Your task to perform on an android device: In the Wynk Music app, play BILLO song from the Indie genre playlist.
Image 0: 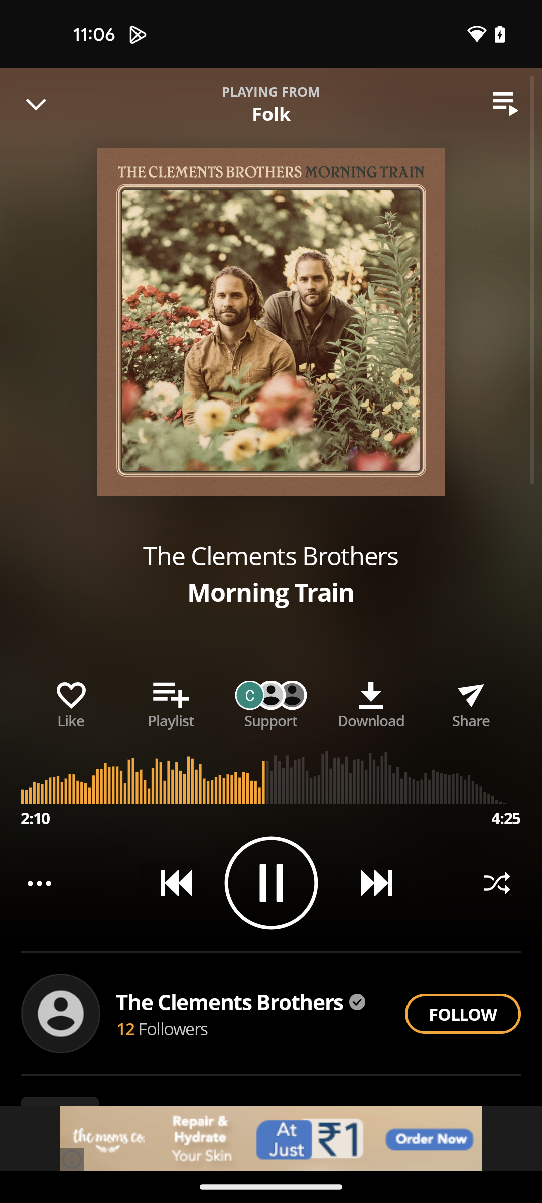
Open the Wynk music app
Step 0: open app "Wynk Music"
Image 1: 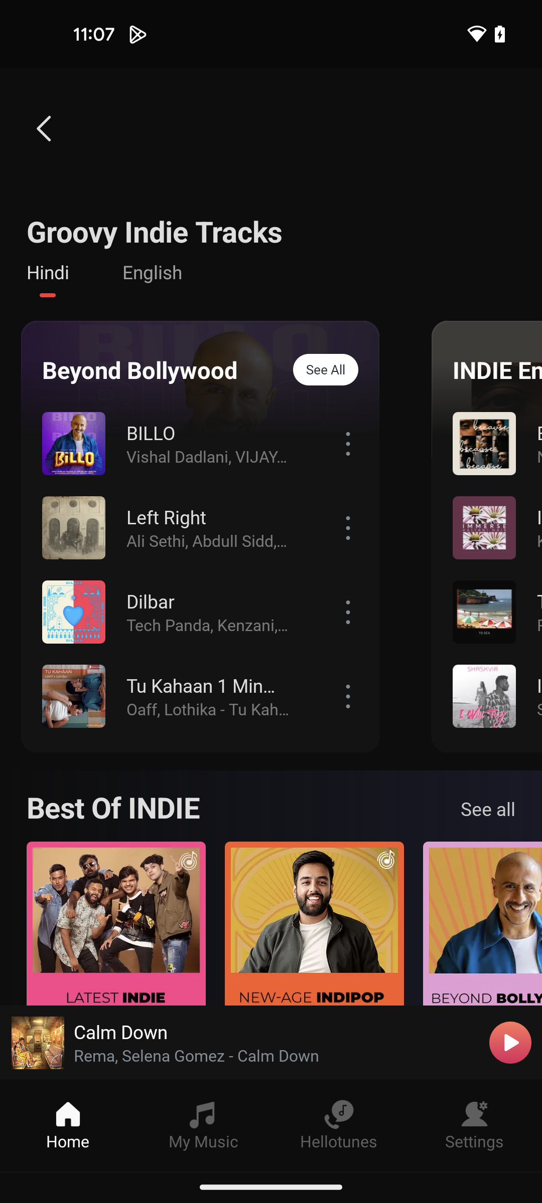
Play BILLO song
Step 1: click (210, 433)
Image 3: 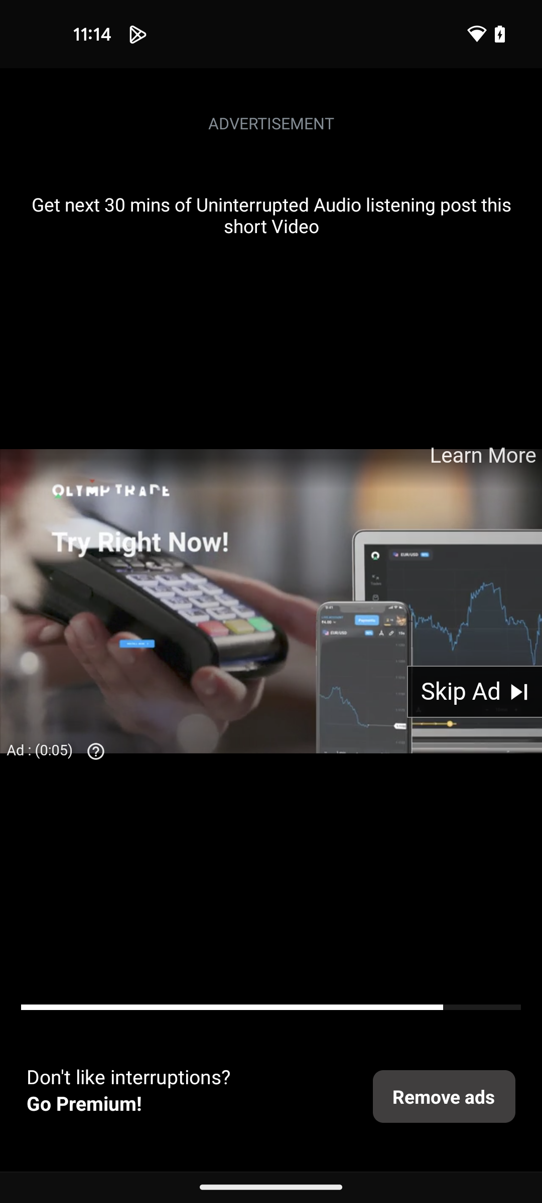
Click on Skip Ad
Step 3: click (475, 691)
Image 4: 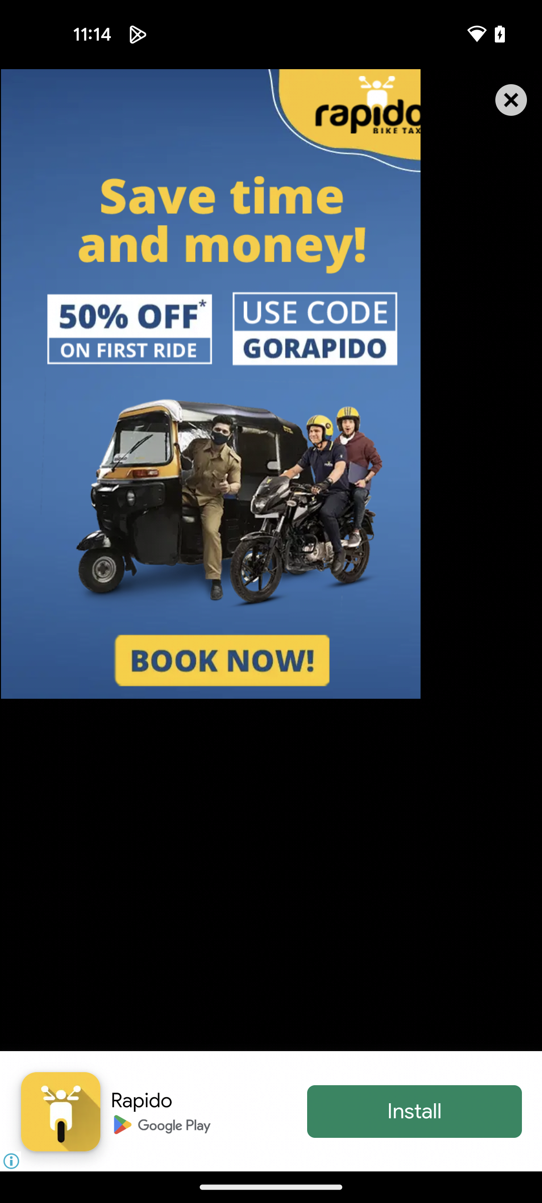
Close the ad
Step 4: click (272, 560)